Your task to perform on an android device: Today I'm alone at home, and I don't have the capability to make food, so I want to order food online through the OpenTable app.
Image 0: 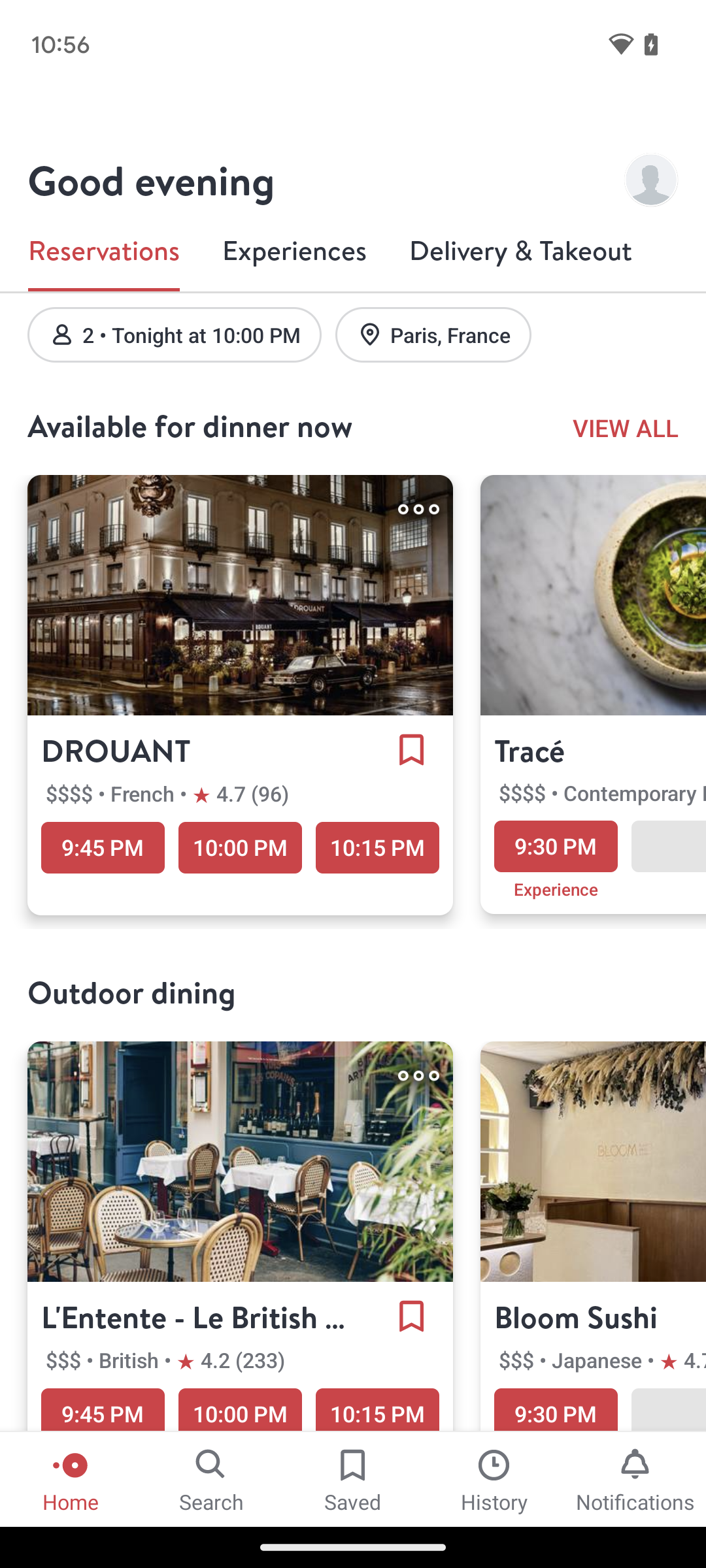
Tap on the drouant app
Step 0: click (240, 595)
Image 1: 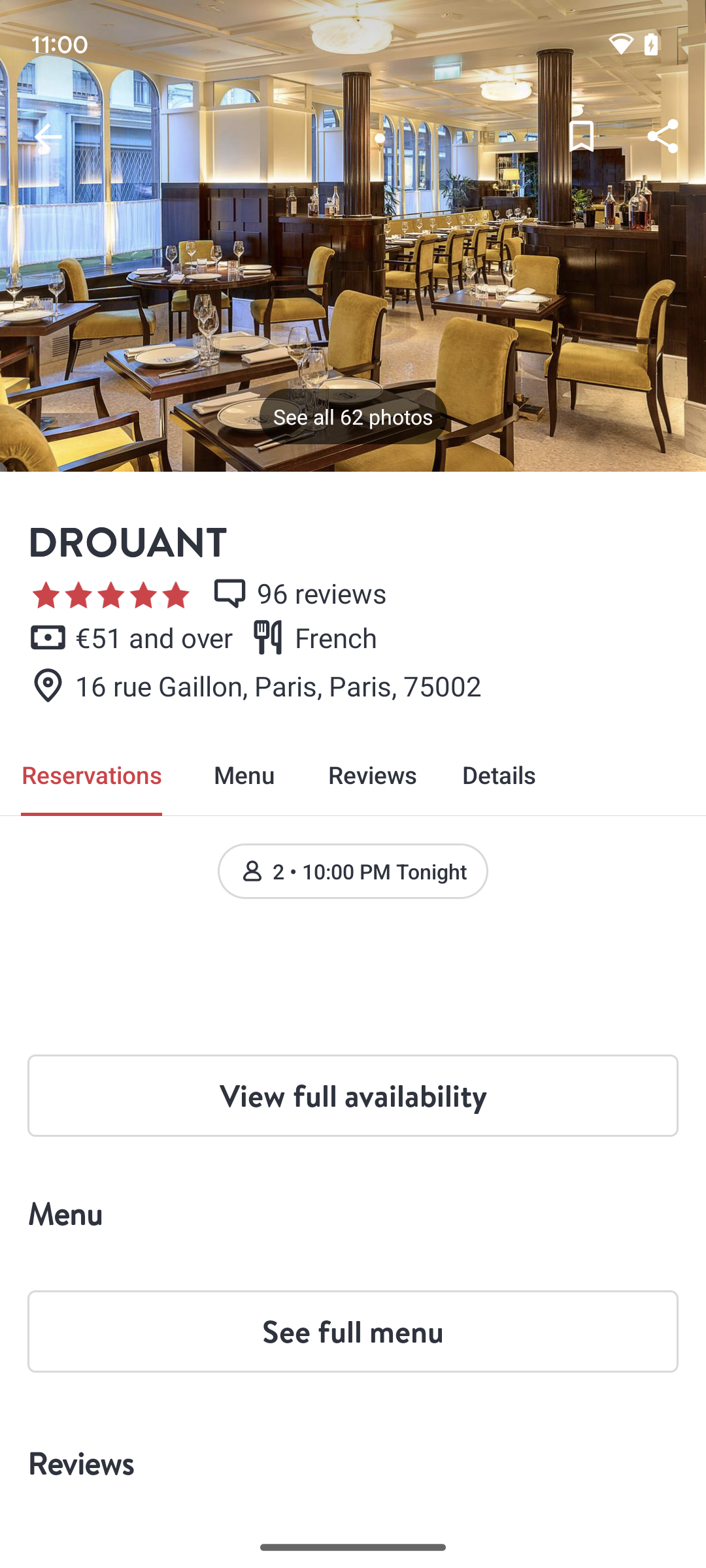
Tap on the drouant app
Step 1: wait
Image 2: 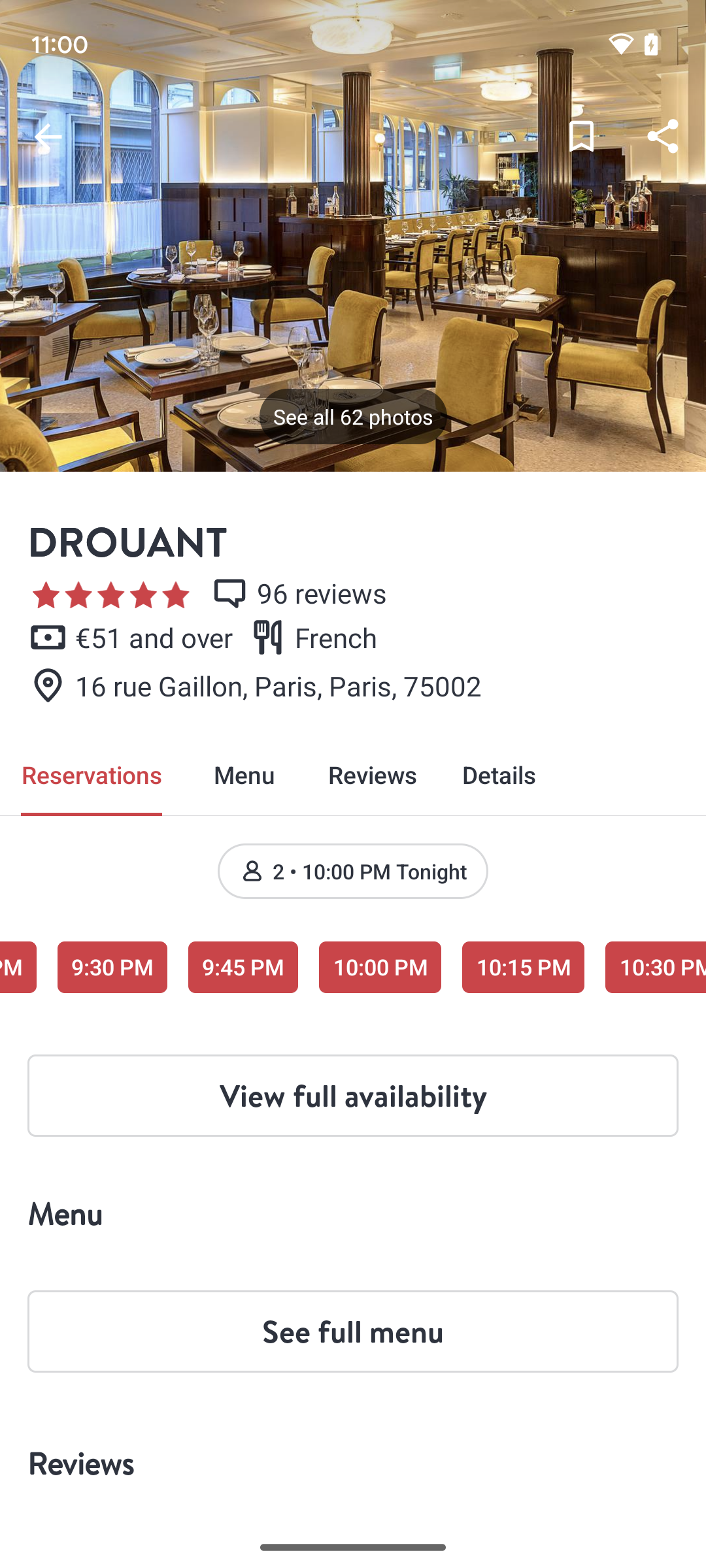
Tap on 10:15.
Step 2: click (523, 967)